Your task to perform on an android device: I had already used this brand of sports shoes and now I want to change the brand. Look for Lifestyle  with a shop by the Puma brand
Image 0: 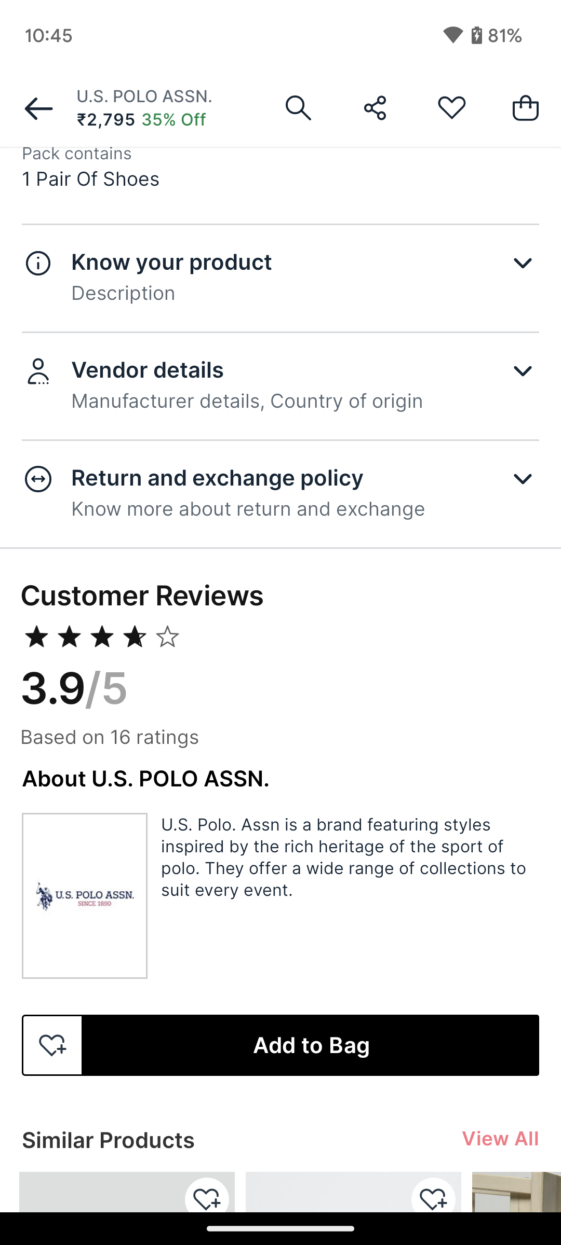
Go back to the screen
Step 0: press back button
Image 1: 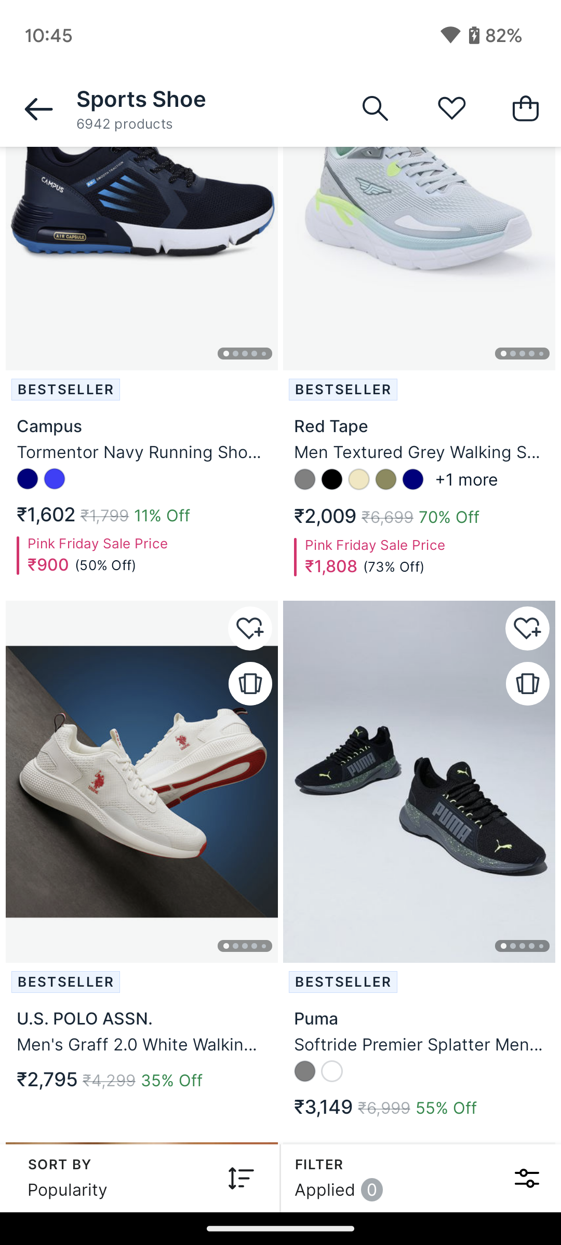
Click on the filter icon option 
Step 1: click (348, 1172)
Image 2: 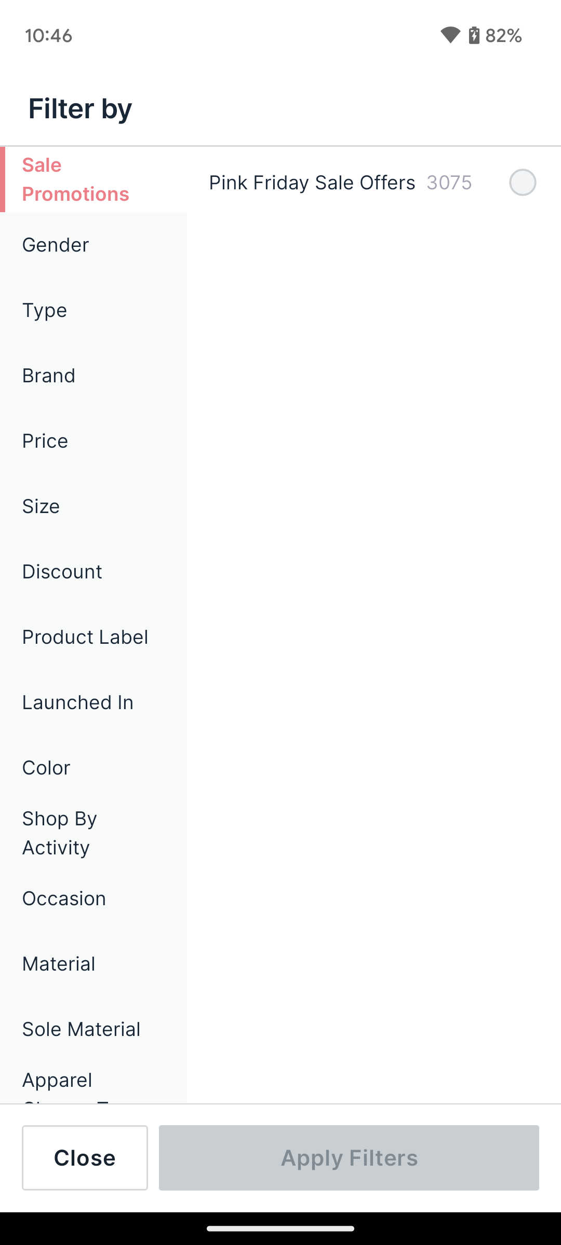
Click on the Brand option 
Step 2: click (94, 375)
Image 3: 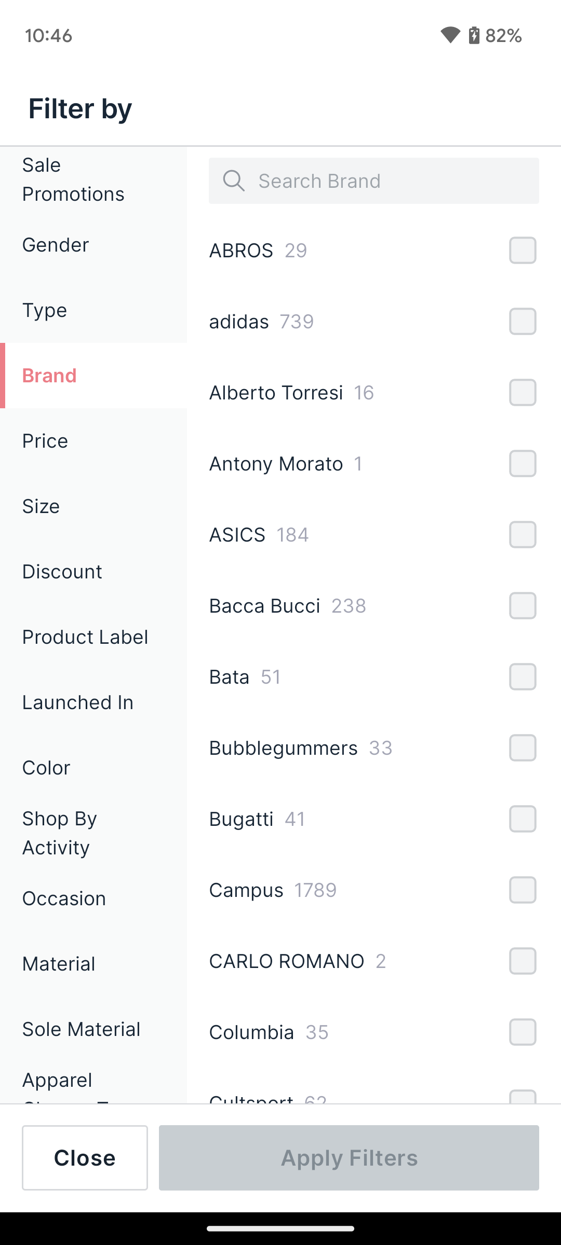
Click on the search bar
Step 3: click (374, 181)
Image 4: 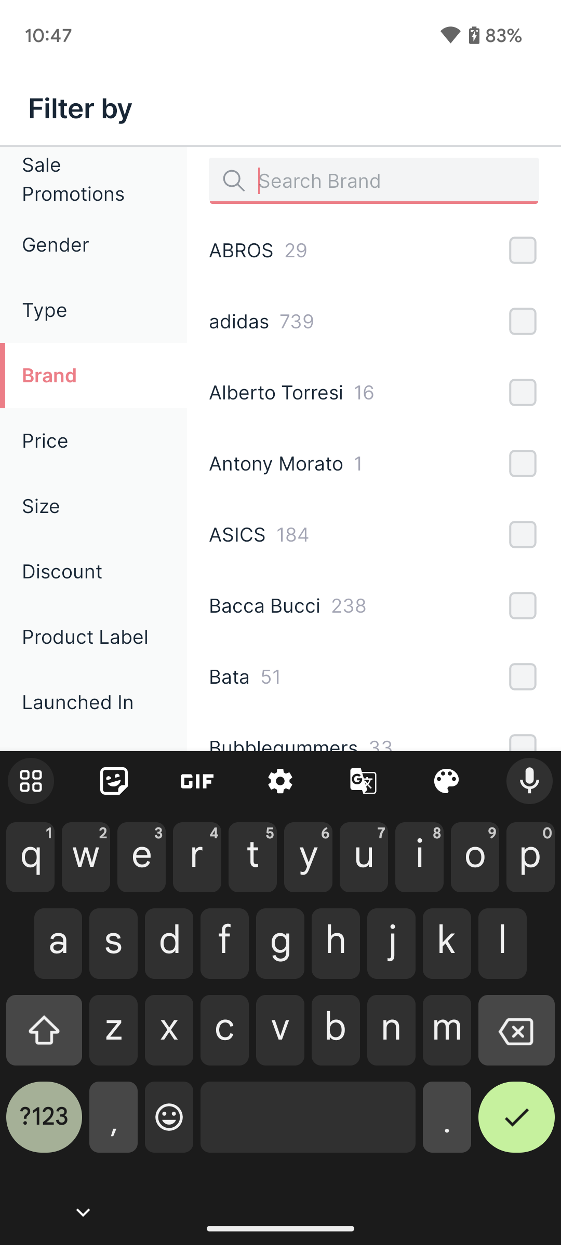
Type Puma in search bar
Step 4: type "Puma"
Image 5: 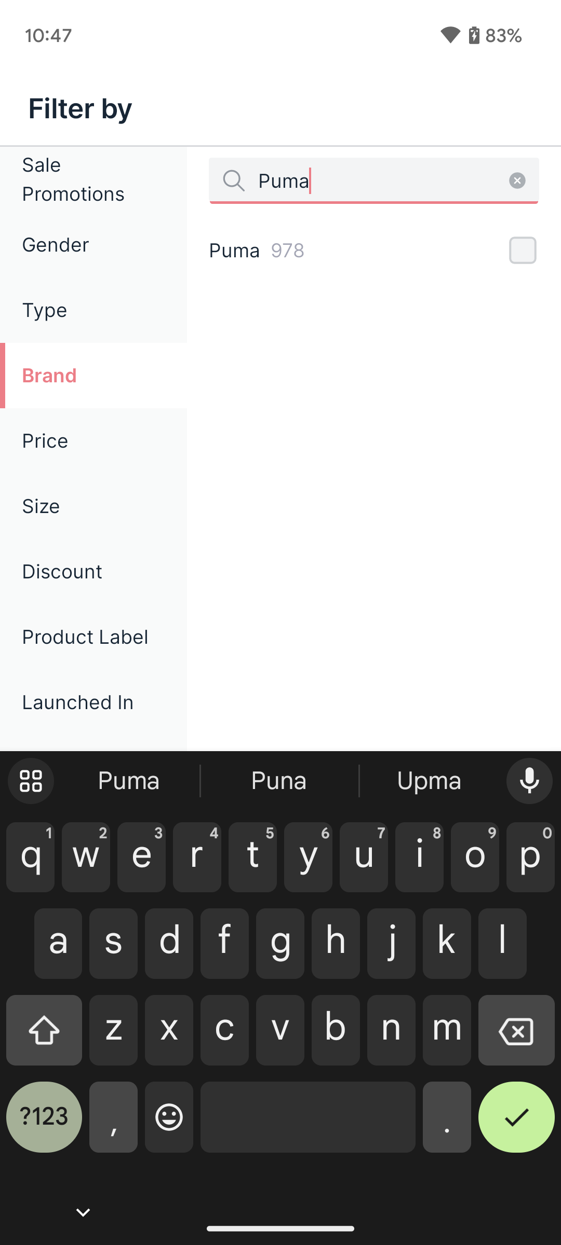
Click on the Puma 
Step 5: click (374, 250)
Image 6: 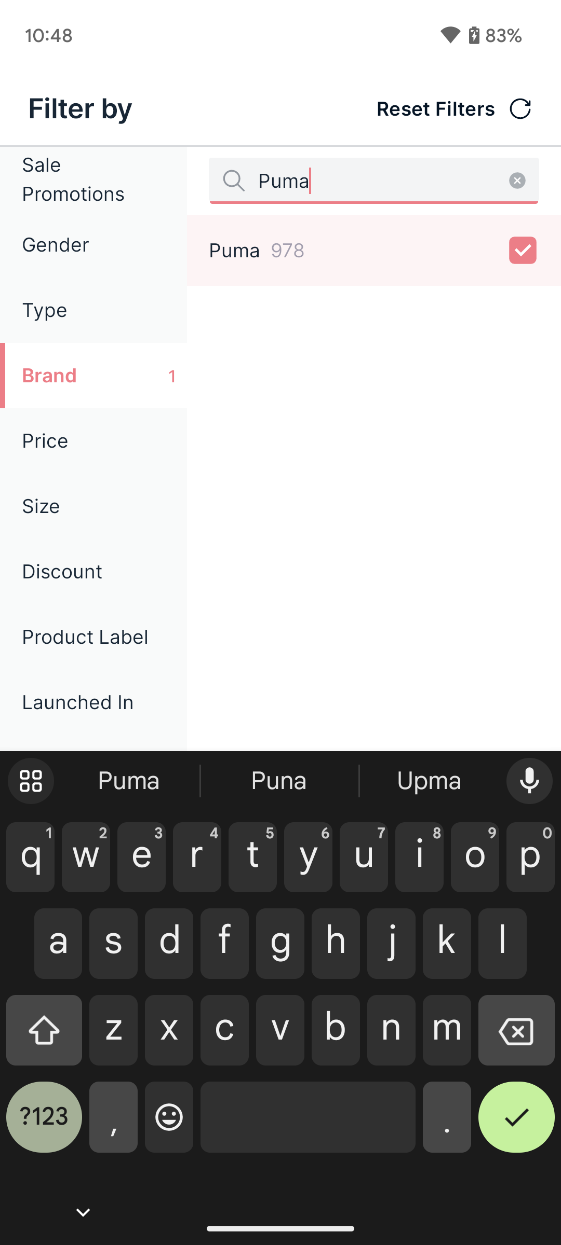
Go back 
Step 6: press back button